Your task to perform on an android device: In the Trainline app, I need to look up the train schedules from London Bridge to Edinburgh Gateway for September 21, 2023, since I would like to explore Edinburgh while I'm in London.
Image 0: 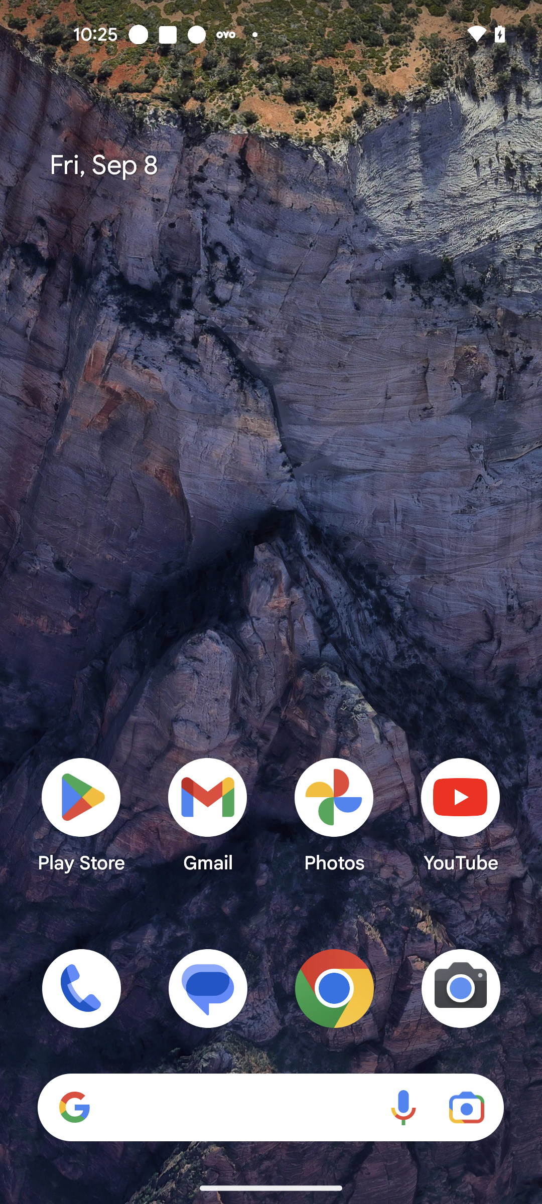
Open Trainline app
Step 0: open app "Trainline"
Image 1: 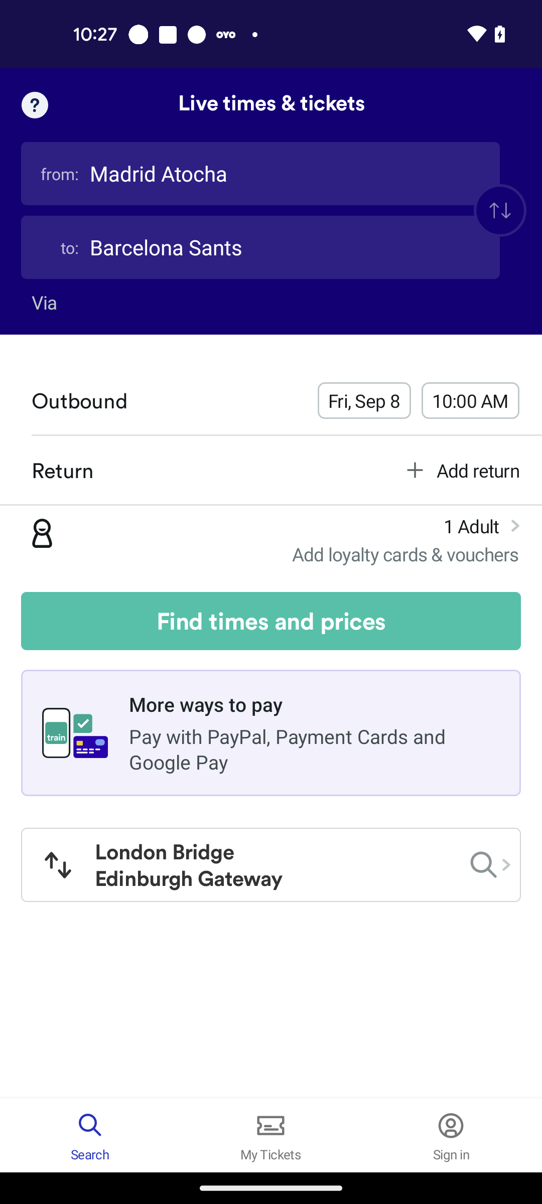
Click on the Departure city section
Step 1: click (260, 174)
Image 2: 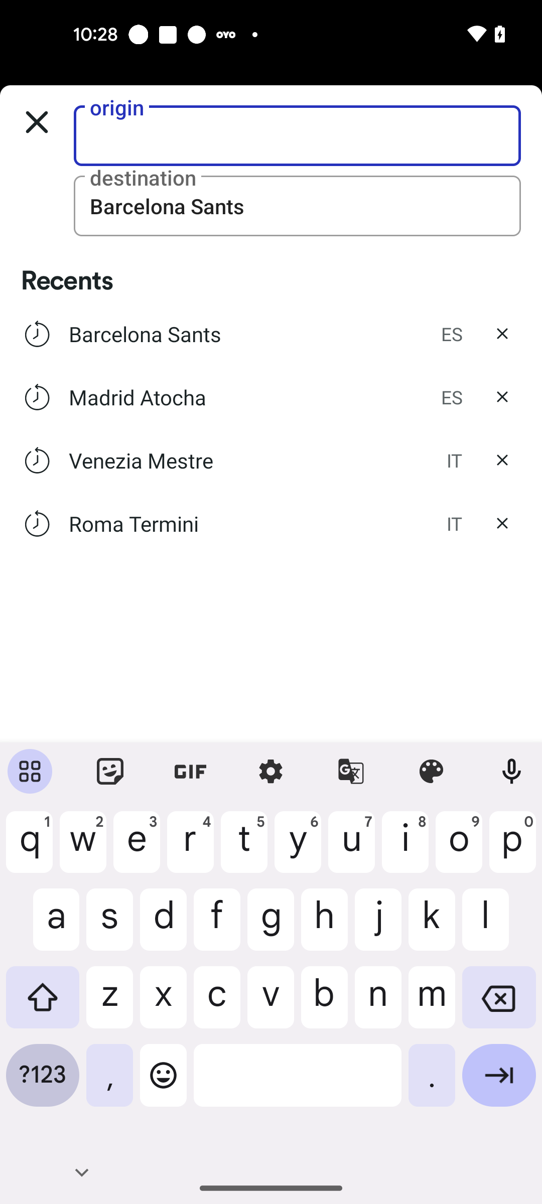
Search for London Bridge station
Step 2: type "London Bridge"
Image 3: 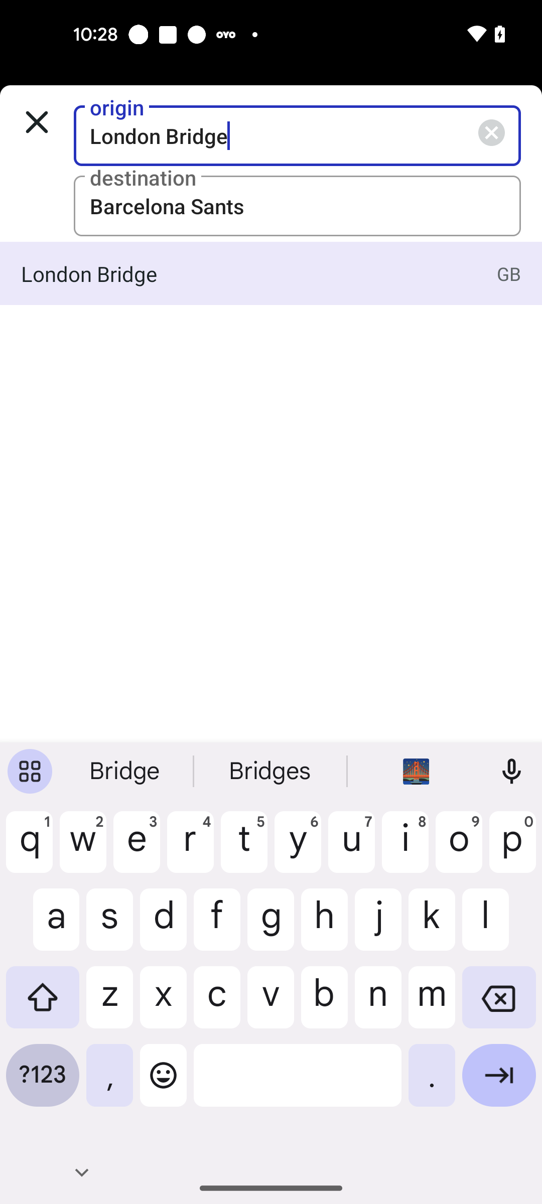
Click on the first search result
Step 3: click (248, 273)
Image 4: 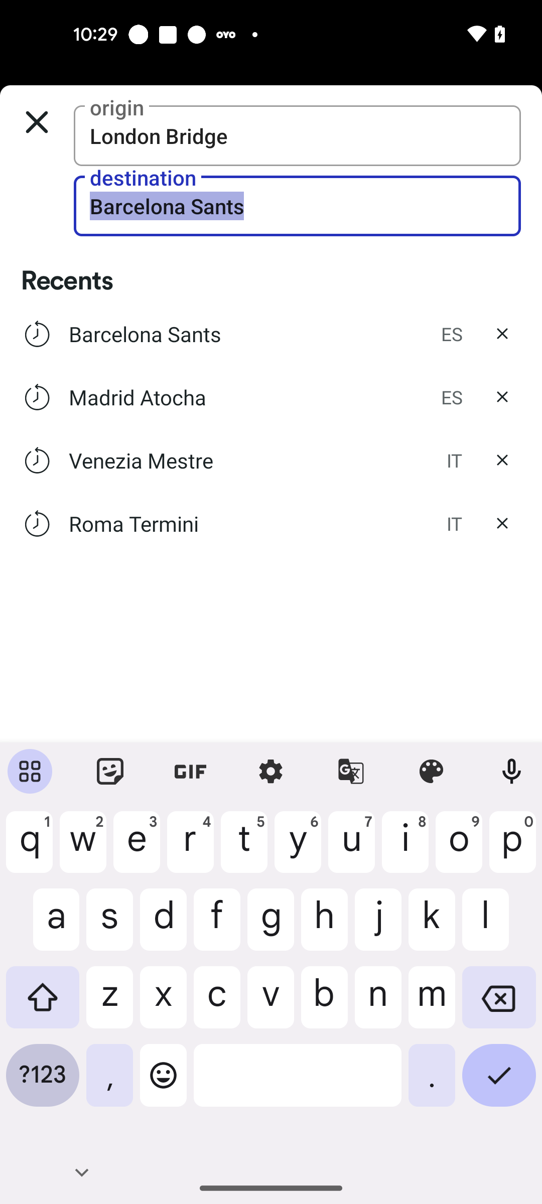
Click on the Destination city section
Step 4: click (297, 206)
Image 5: 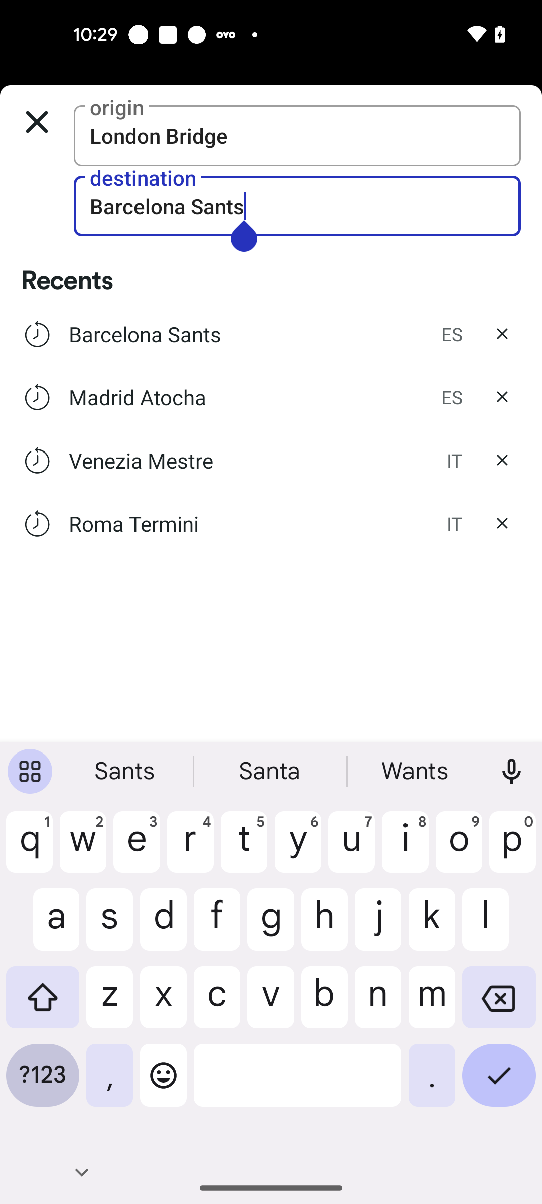
Click on the Destination city section
Step 5: wait
Image 6: 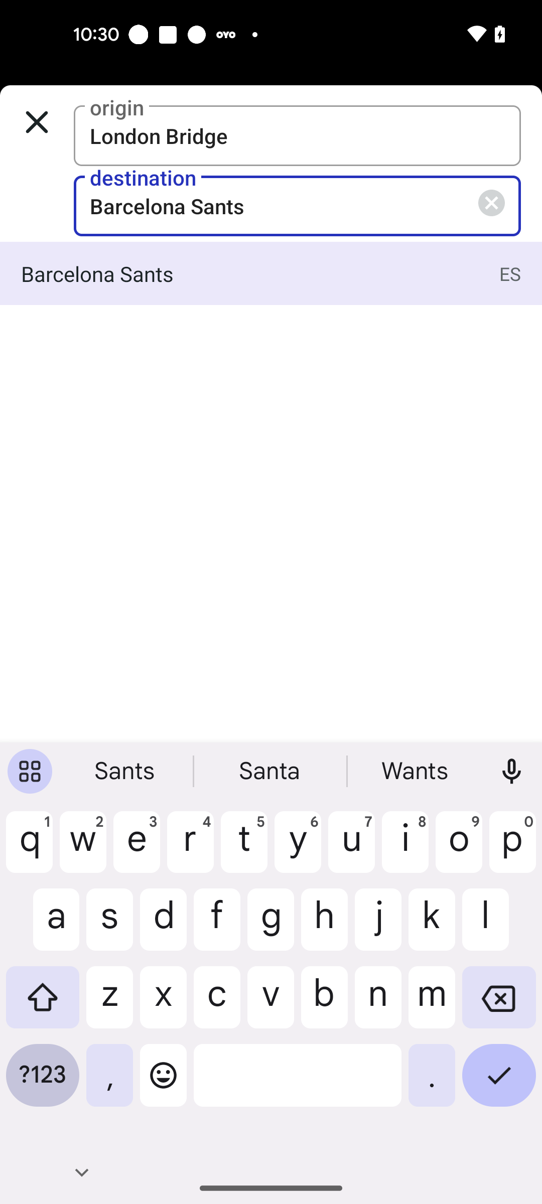
Click on the Close icon at the Destination city section
Step 6: click (491, 203)
Image 7: 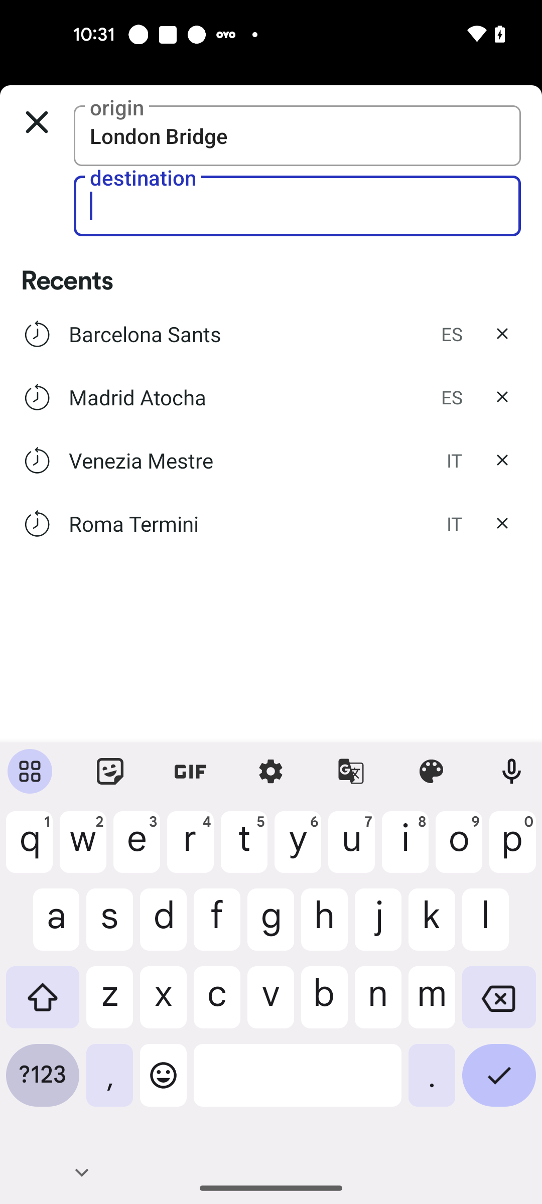
Search for Edinburgh Gateway
Step 7: type "Edinburgh Gateway"
Image 8: 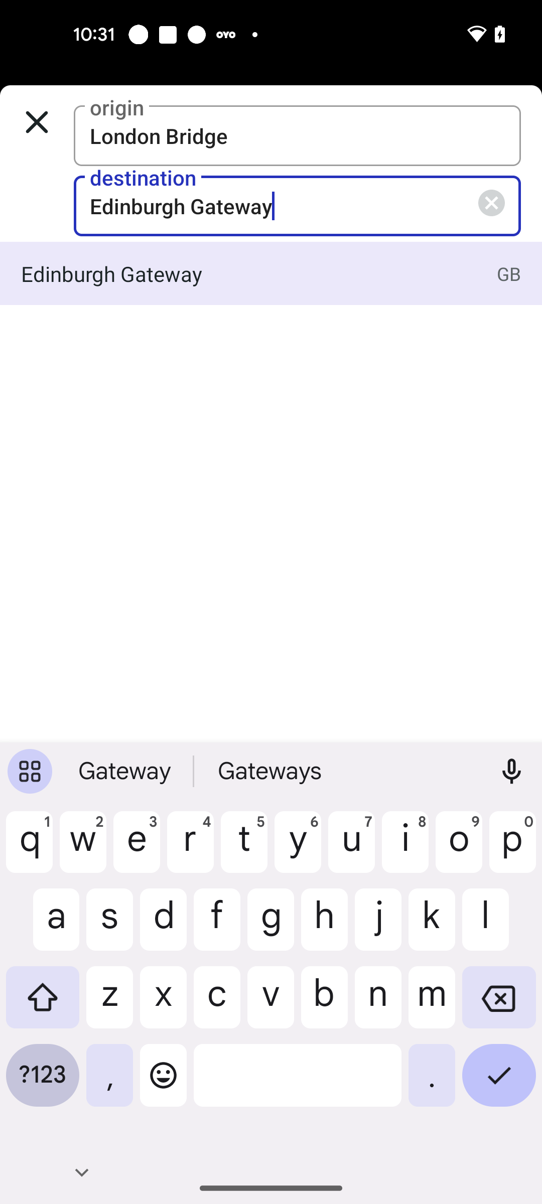
Click on the first search result
Step 8: click (248, 273)
Image 9: 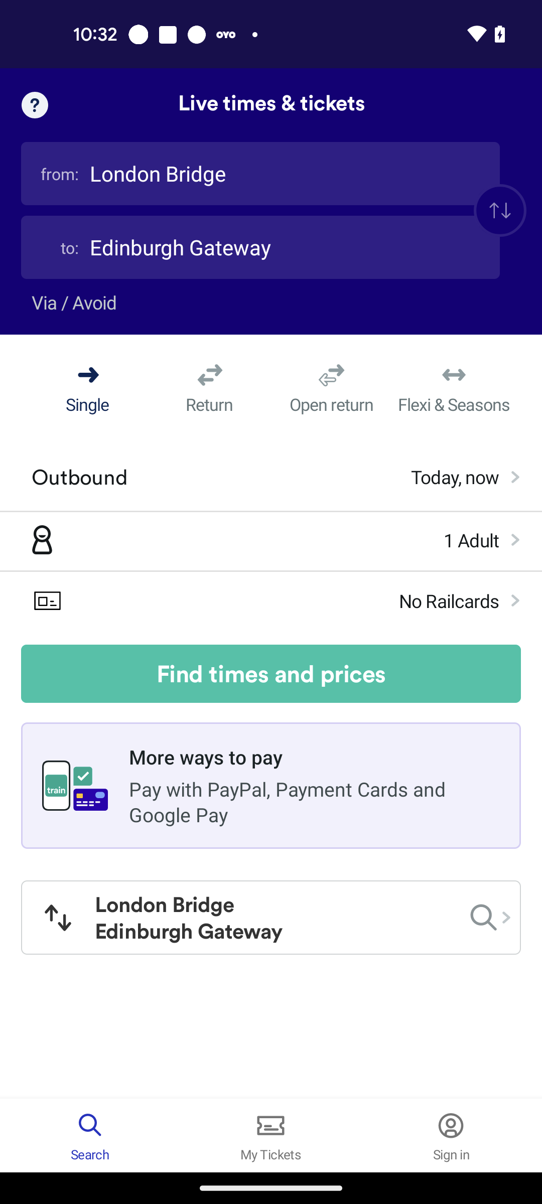
Click on the Outbound option
Step 9: click (221, 477)
Image 11: 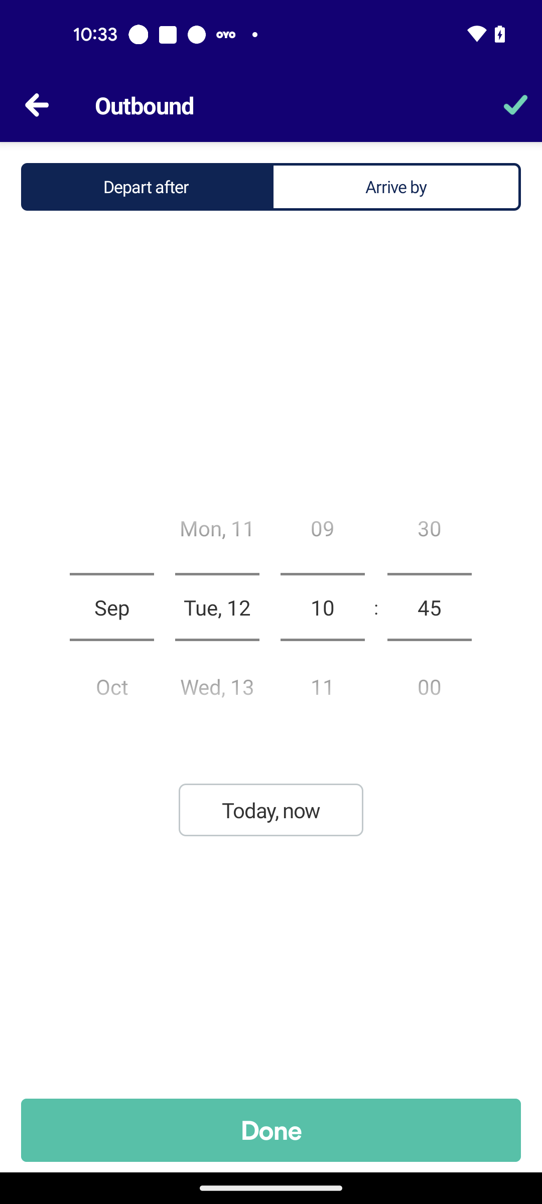
Set the day as 21st September
Step 11: scroll down
Image 12: 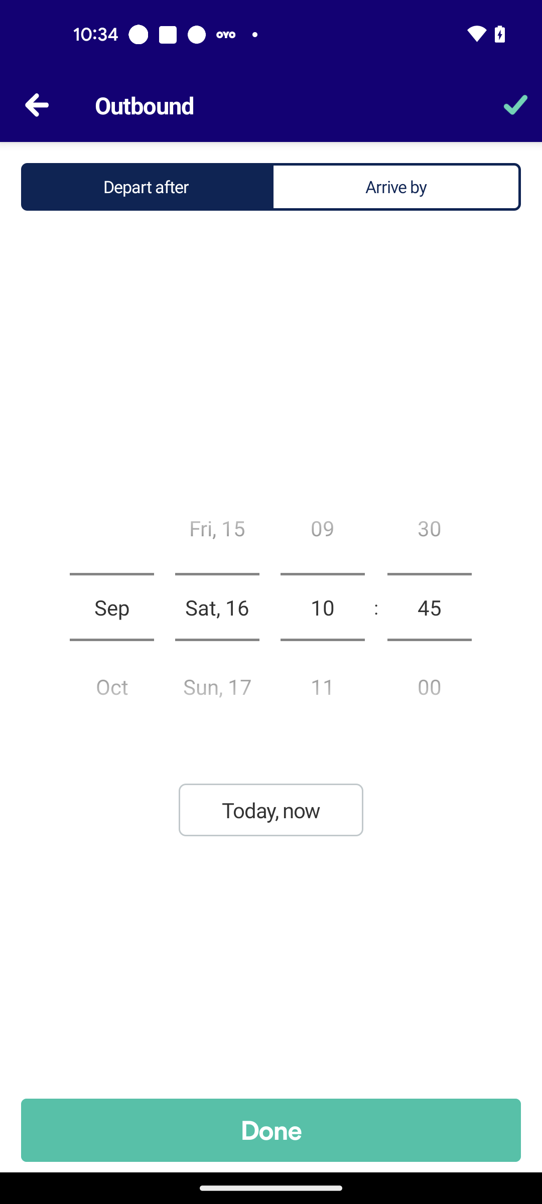
Set the day as 21st September
Step 12: scroll down
Image 13: 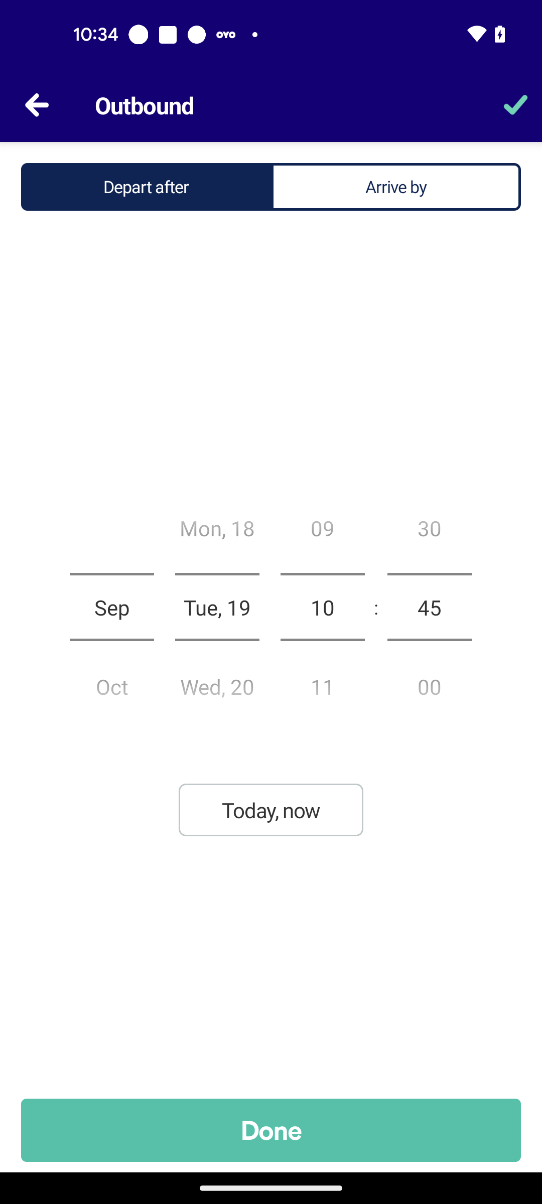
Set the day as 21st September
Step 13: scroll down
Image 14: 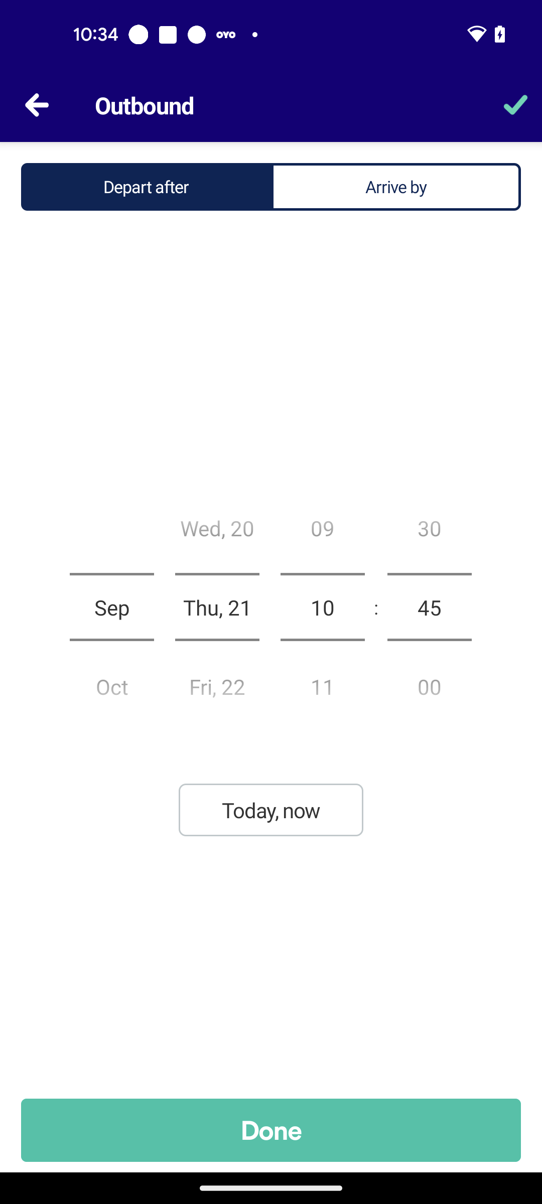
Set hours to 11
Step 14: scroll down
Image 15: 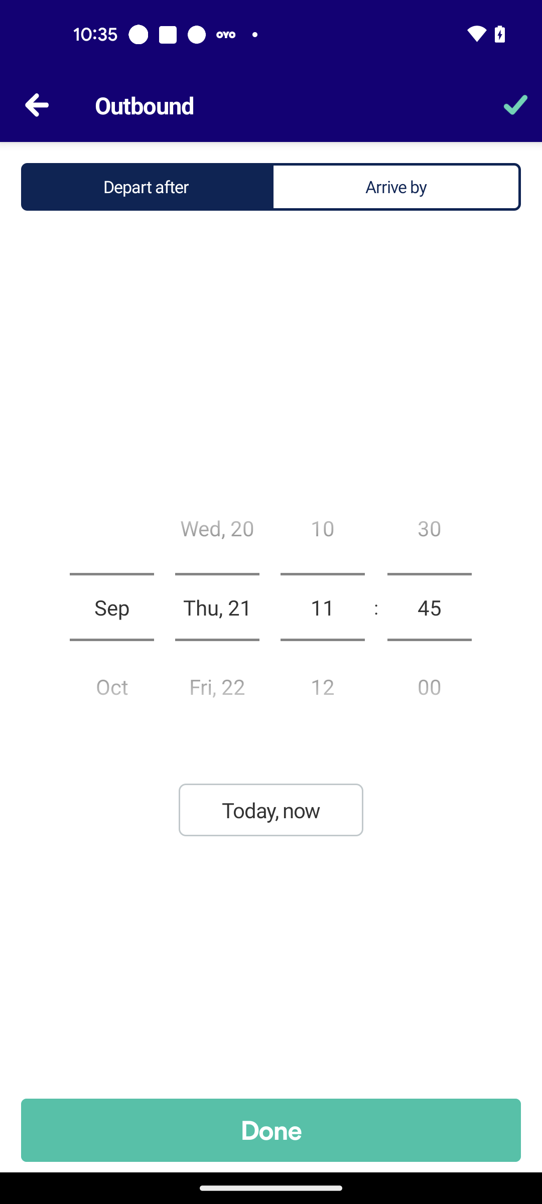
Set minutes to 00
Step 15: scroll down
Image 16: 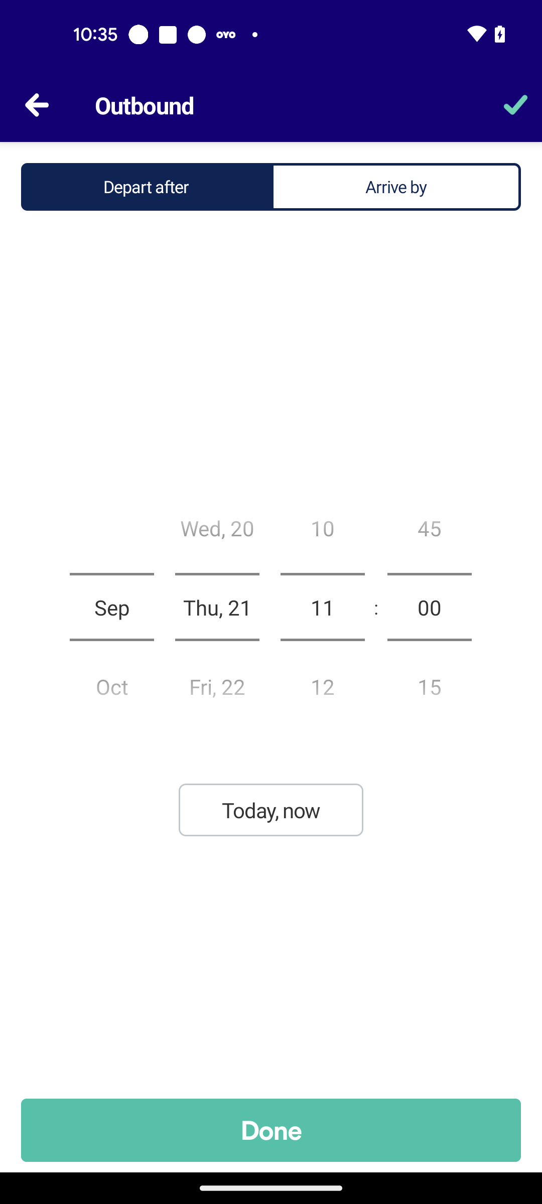
Click on the Done button
Step 16: click (271, 1130)
Image 18: 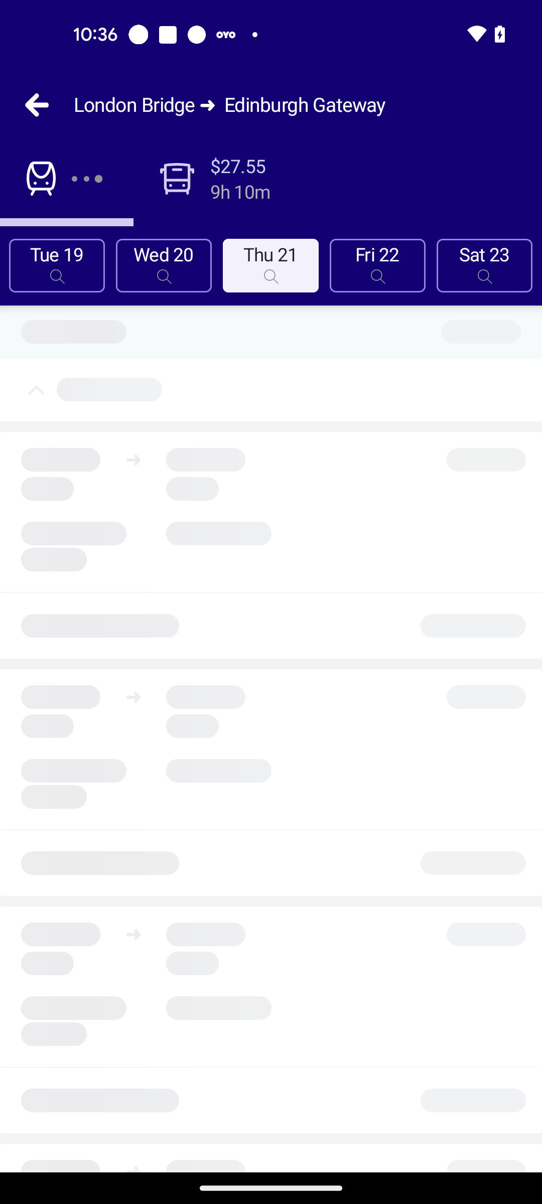
Click on the Find times and prices button
Step 18: wait